Your task to perform on an android device: Create a new contact for my friend Richard Wagner on the  Simple Contacts app. In her contact information, add his phone number, 2111222222, and email address, richardwegnar@gmail.com
Image 0: 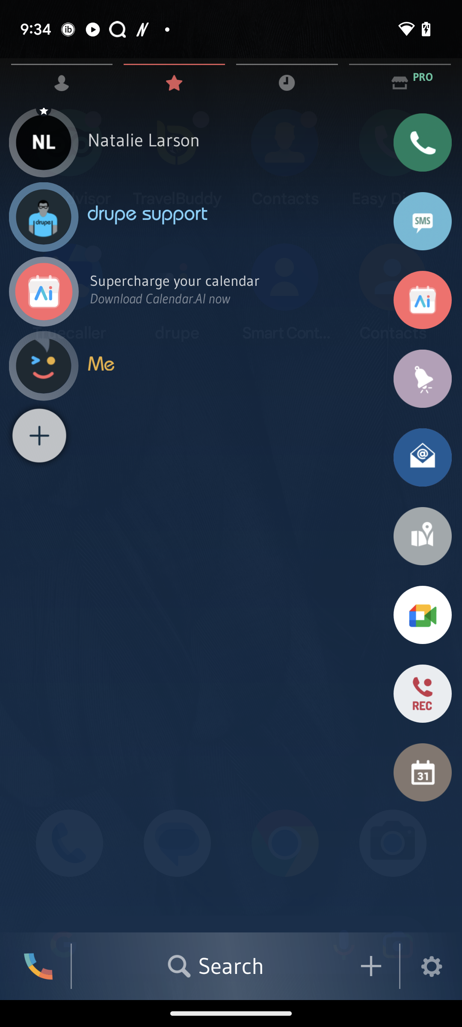
Go back to the previous page.
Step 0: press back button
Image 1: 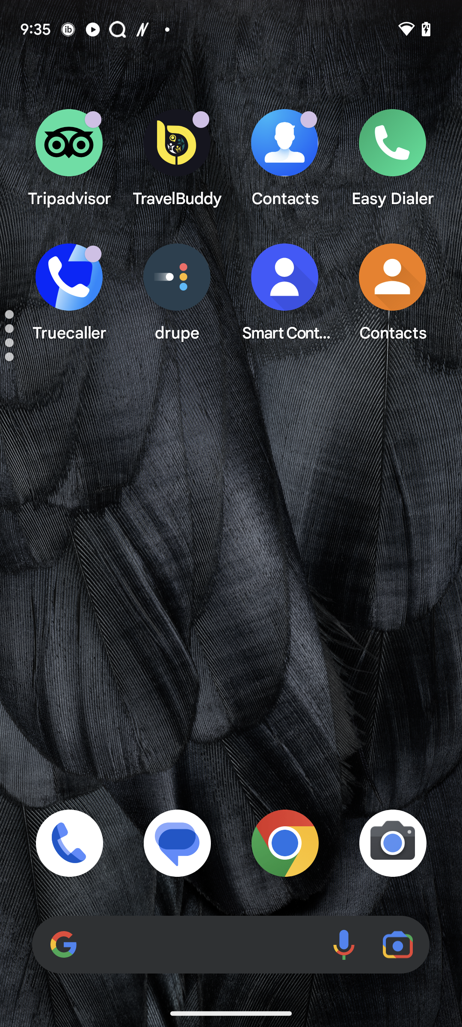
Click on the Contacts app in yellow Color.
Step 1: click (392, 291)
Image 2: 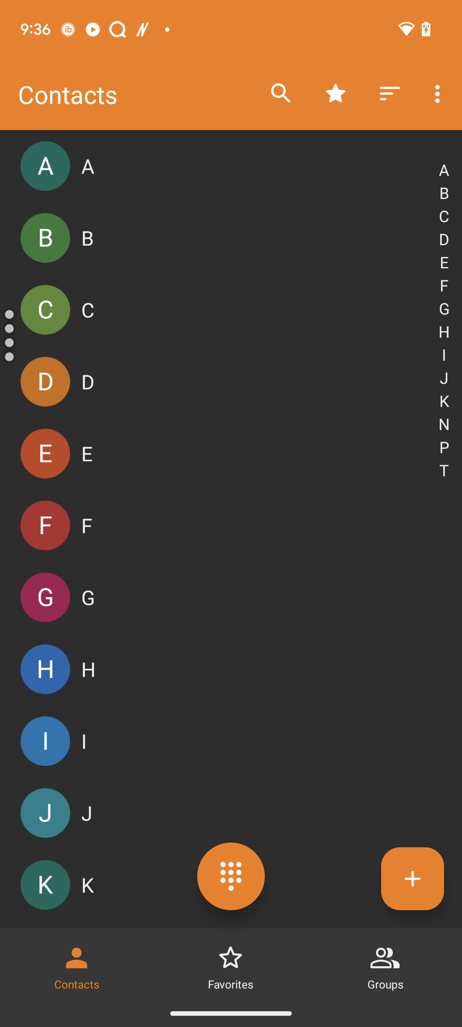
Click on the + icon at the bottom.
Step 2: click (412, 879)
Image 5: 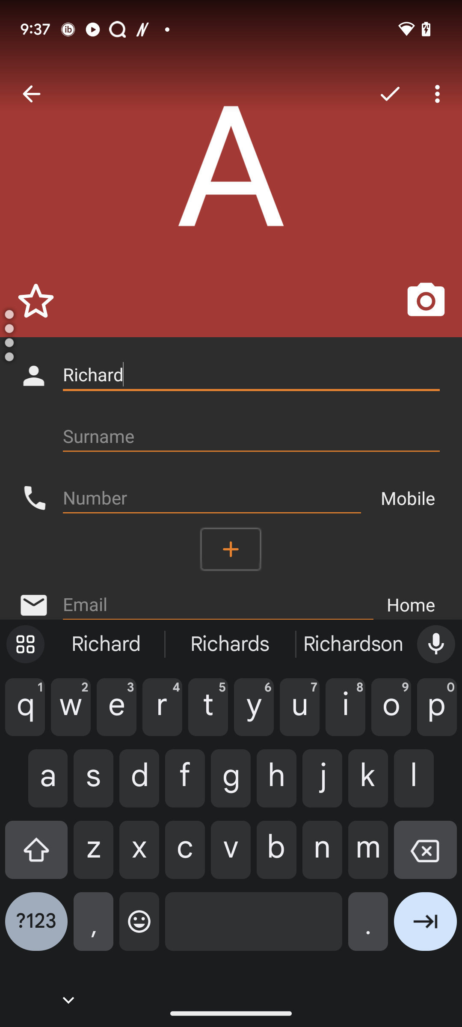
Click on the Surname name Input box.
Step 5: click (251, 436)
Image 6: 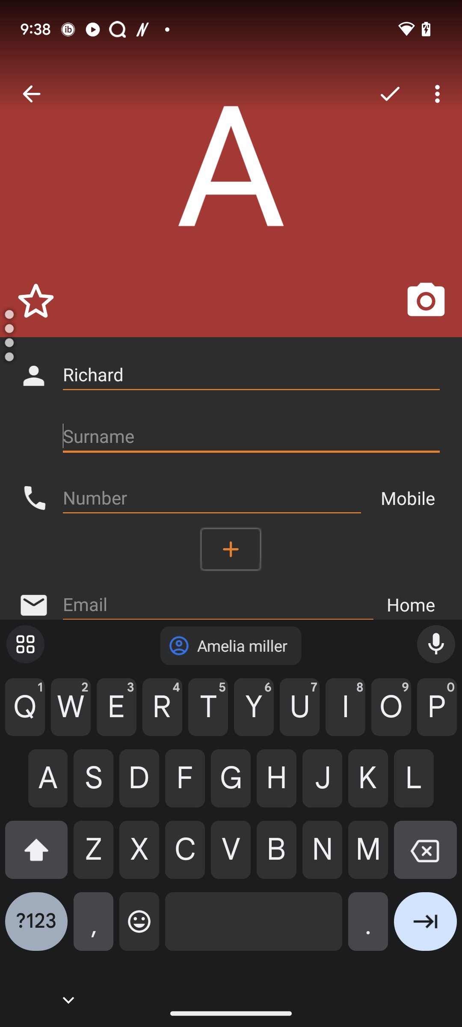
Type surname Wegnar in the surname input box.
Step 6: type "wegnar"
Image 7: 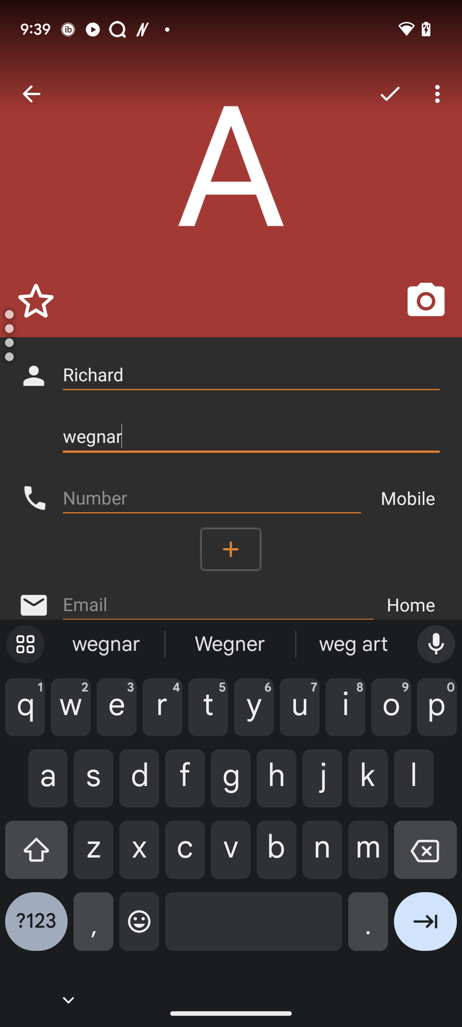
Click on the number Input box.
Step 7: click (212, 498)
Image 8: 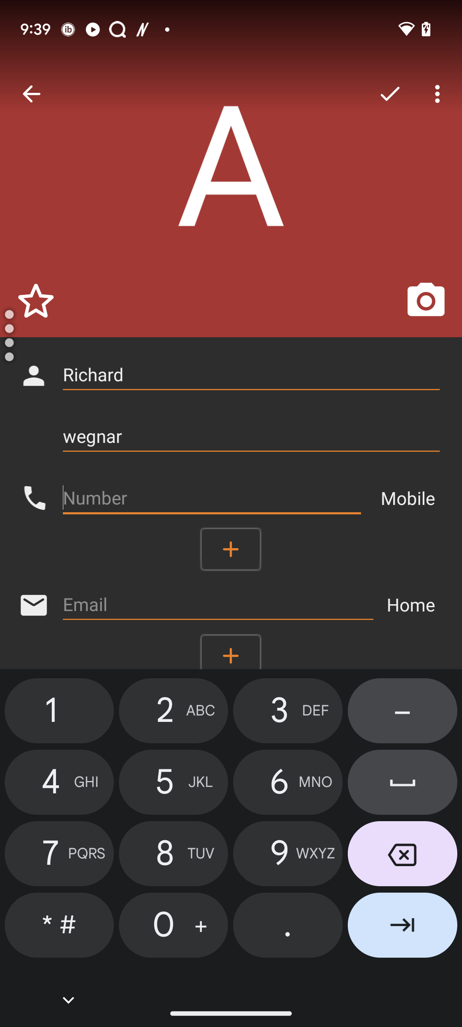
Type the number 2111222222
Step 8: type "2111222222"
Image 10: 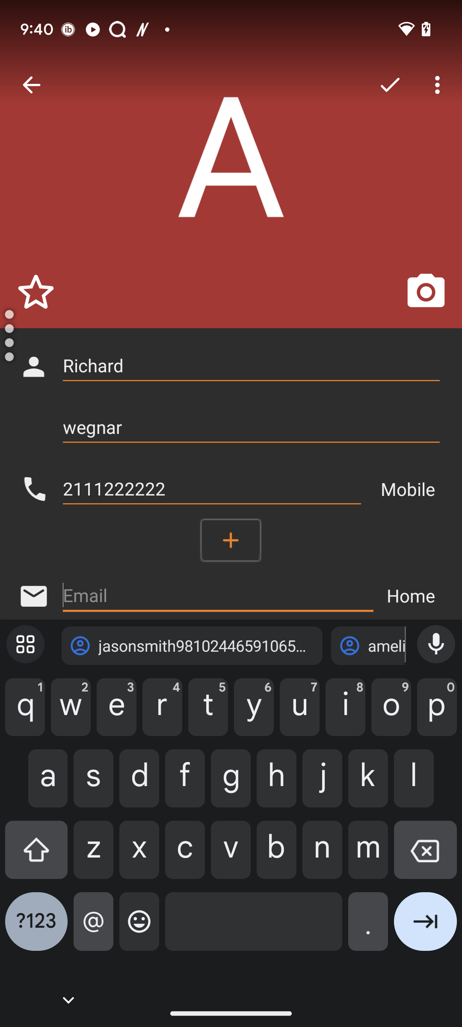
Type Email id-richardwegnar@gmail.com
Step 10: type "richardwegnar@gmail.com"
Image 11: 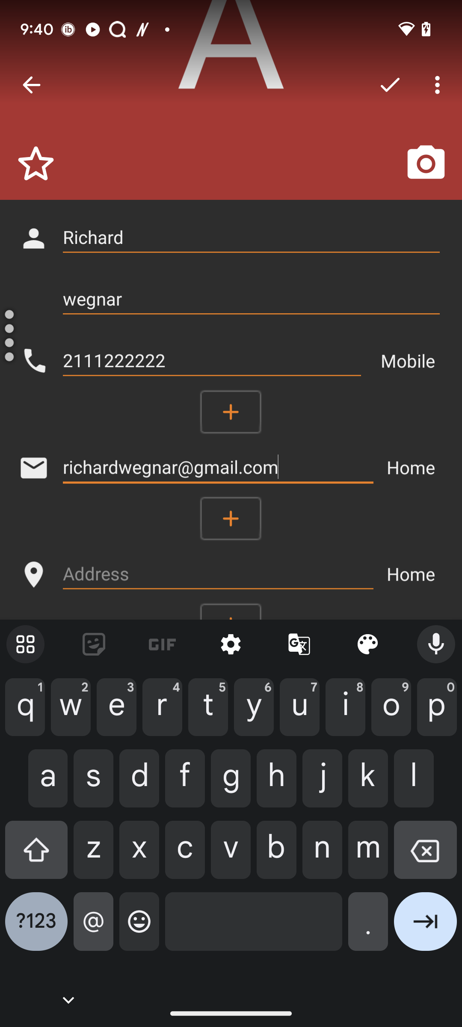
Click on the Right Tick icon at the top right.
Step 11: click (390, 84)